Your task to perform on an android device: Move the tableau_tutorial.pdf file to the Important files folder in the Drive app
Image 0: 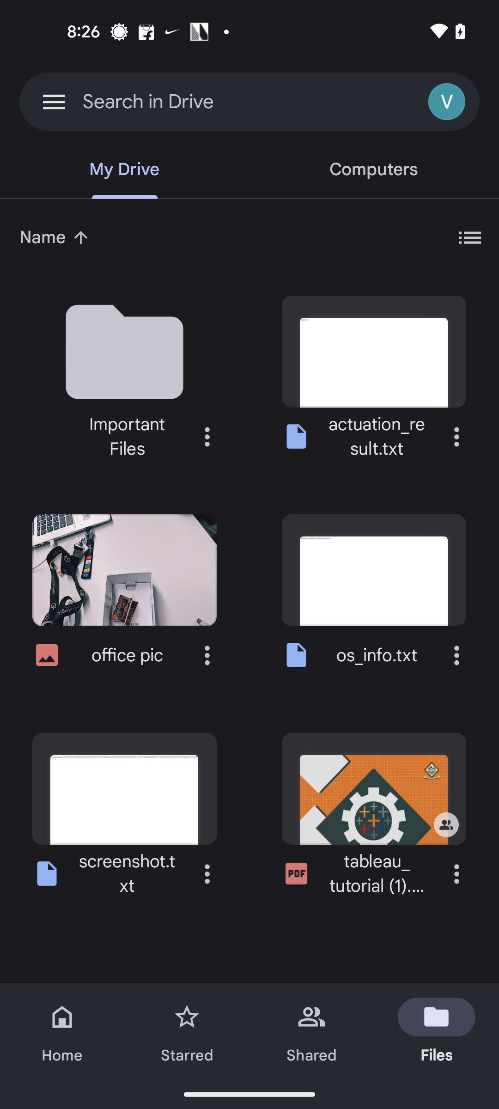
Click on the three dots more button of the Tableau_tutorial(1).pdf file
Step 0: click (456, 873)
Image 1: 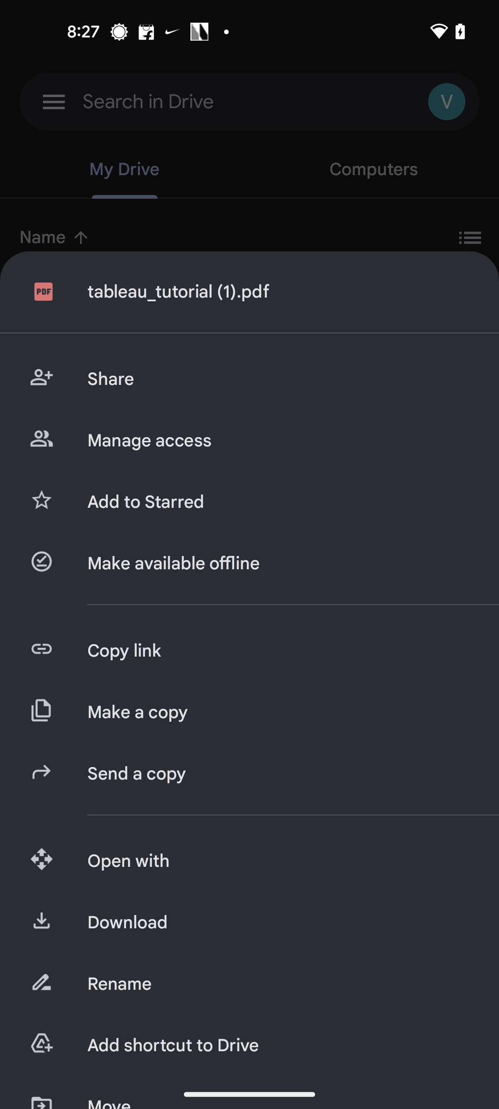
Scroll up for move option
Step 1: scroll down
Image 2: 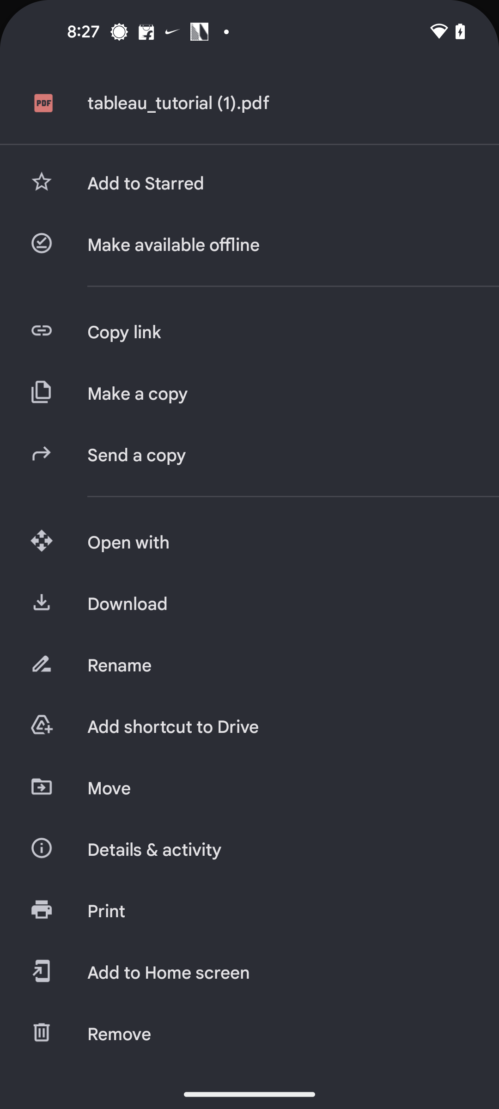
Click on the Move button
Step 2: click (68, 788)
Image 4: 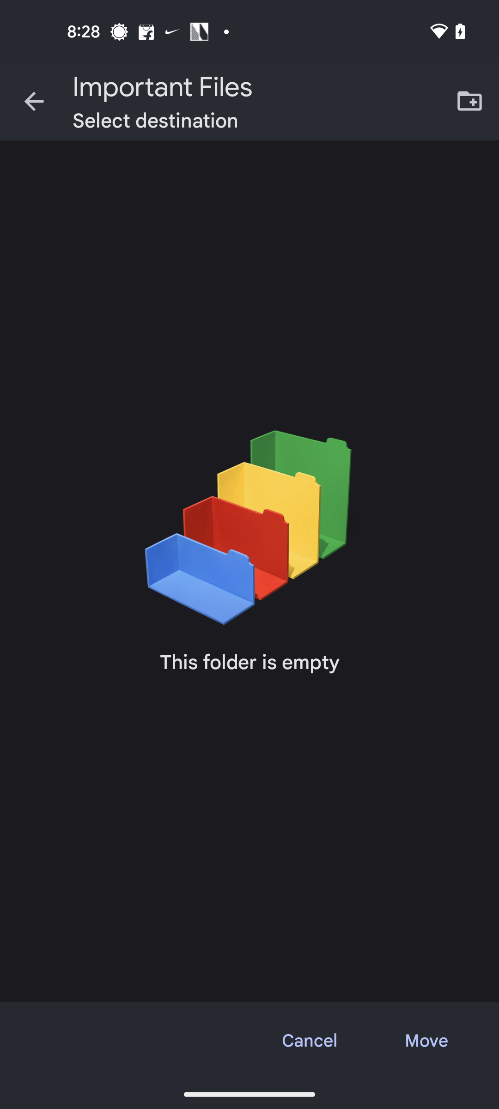
Click on the Move button at the bottom right corner of the screen
Step 4: click (426, 1041)